Your task to perform on an android device: I should disable the SMS reminder setting in the Duolingo app so it doesn't annoy me when I'm working.
Image 0: 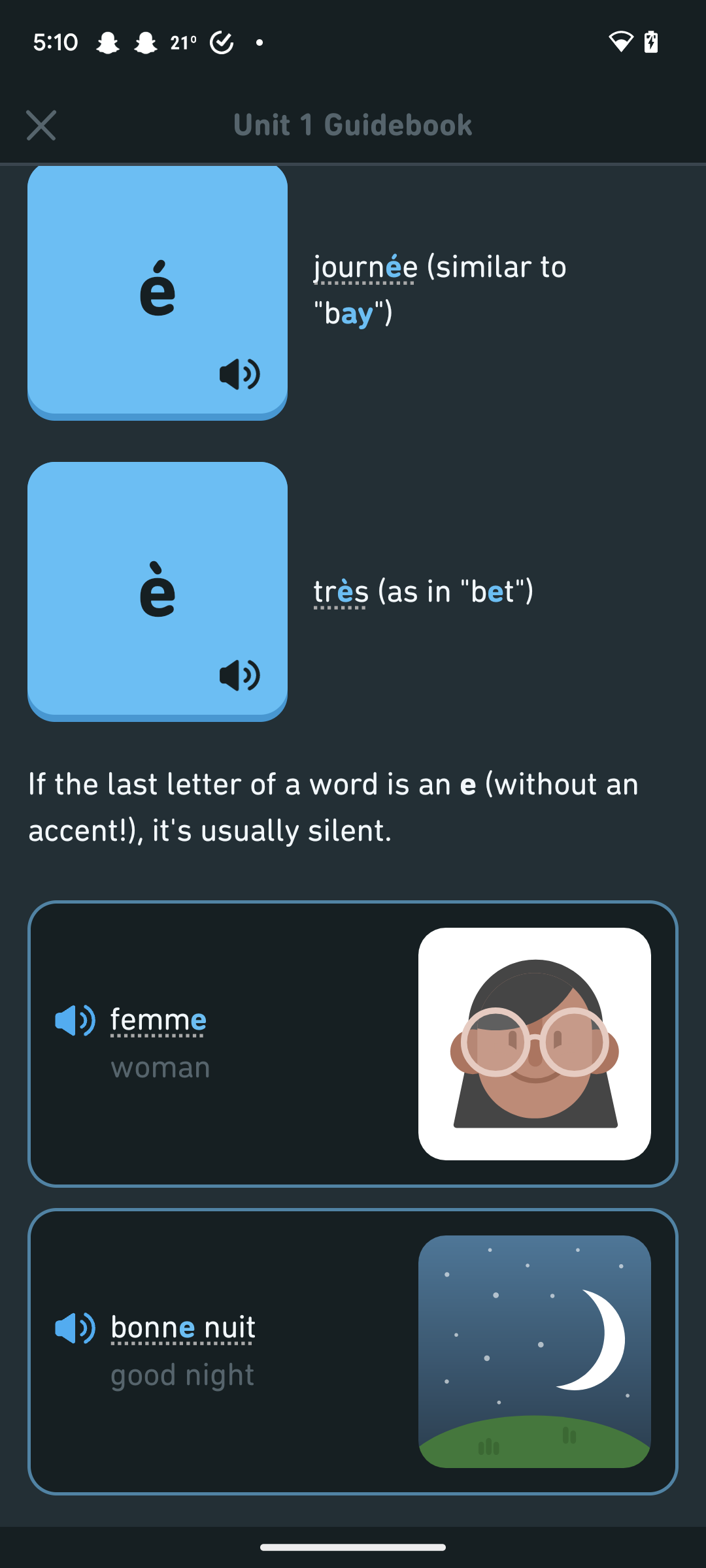
Go back to the previous screen
Step 0: press back button
Image 1: 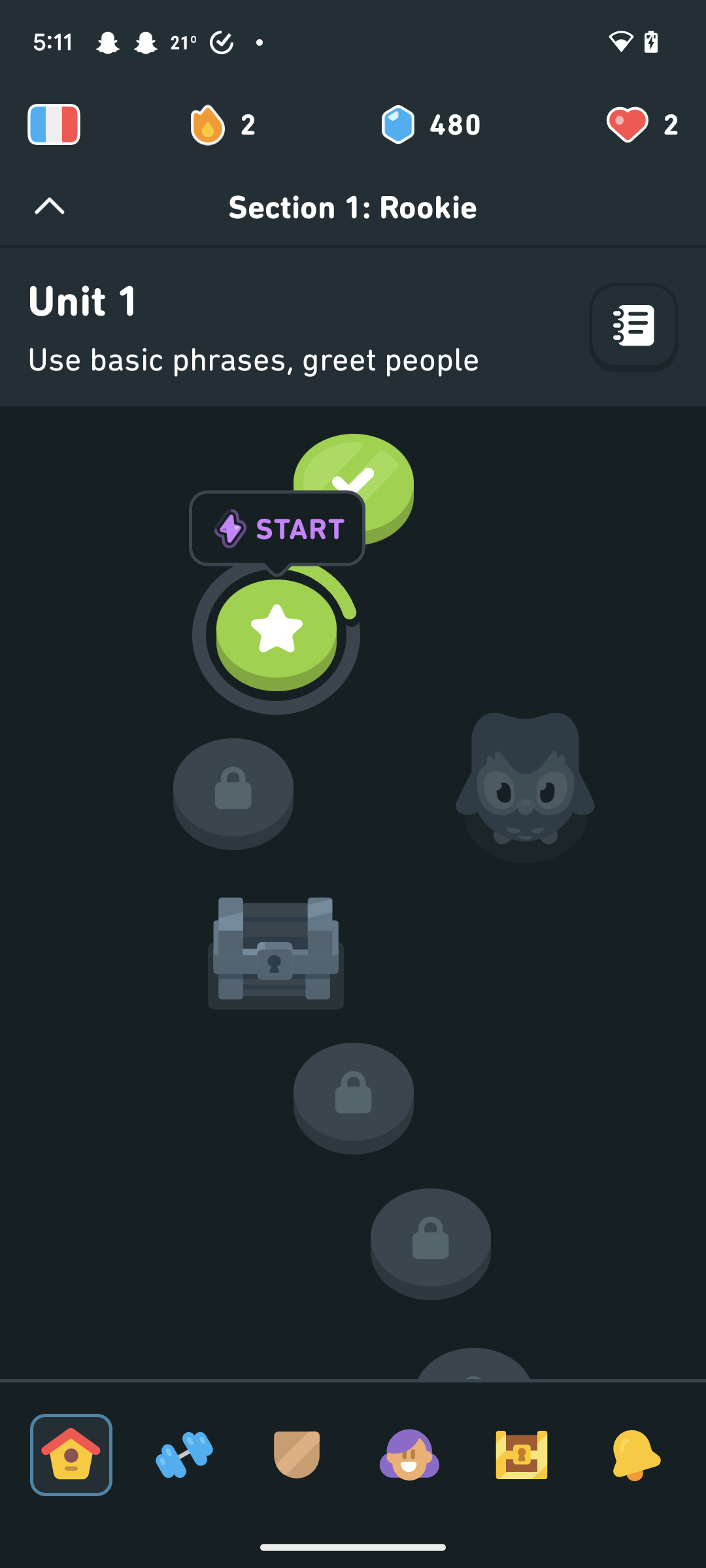
Click on the profile icon at the bottom of the screen
Step 1: click (409, 1454)
Image 2: 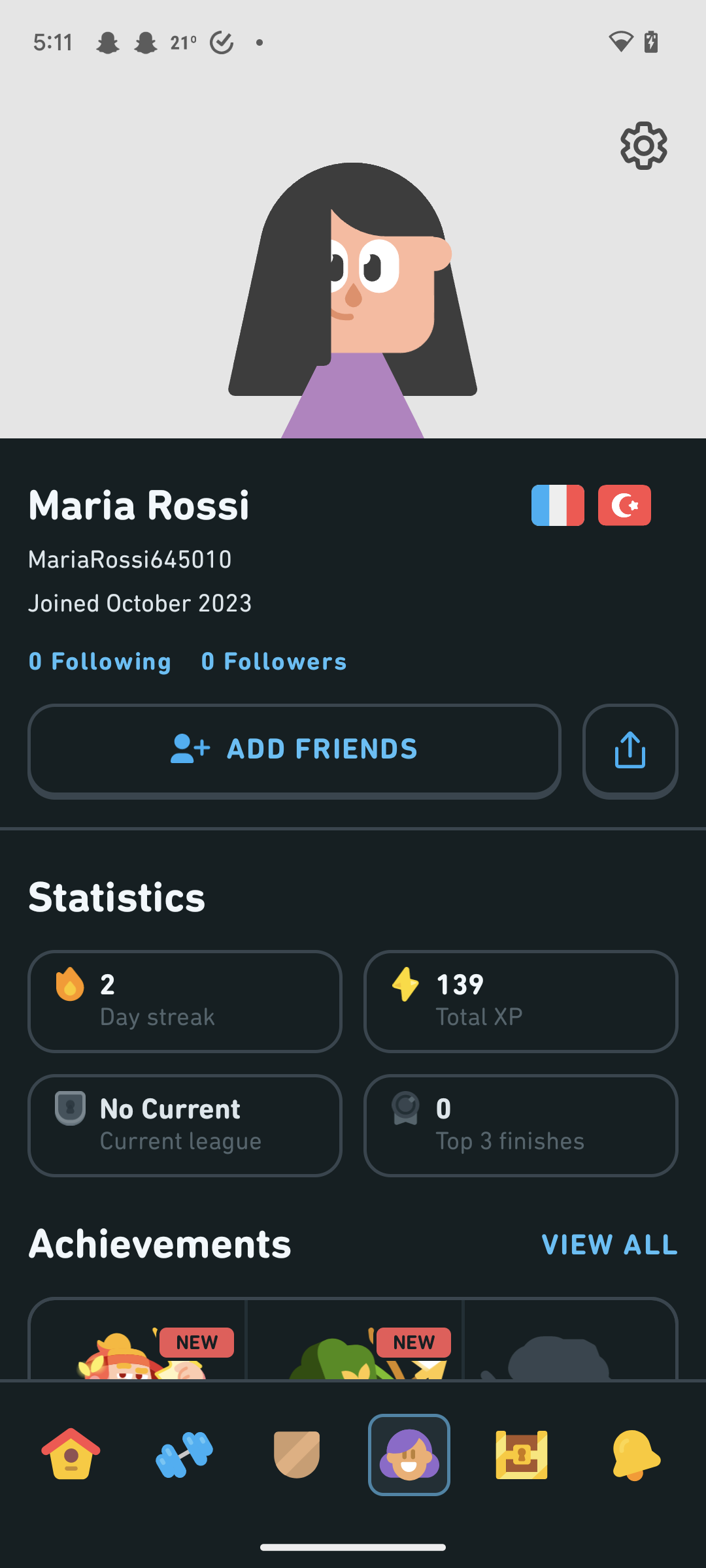
Click on the setting icon at the top right corner of the screen
Step 2: click (643, 146)
Image 3: 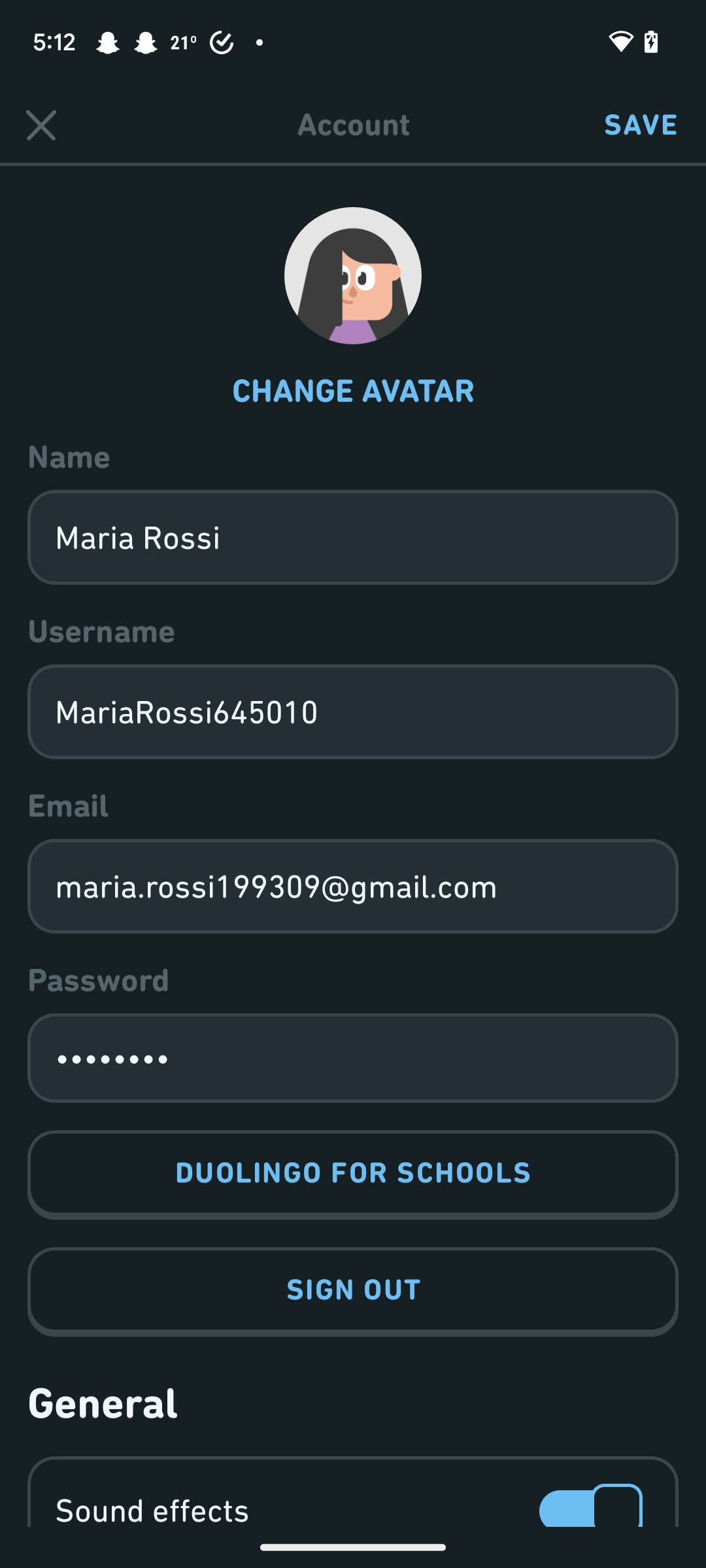
Swipe up to view the SMS reminder setting
Step 3: scroll down
Image 4: 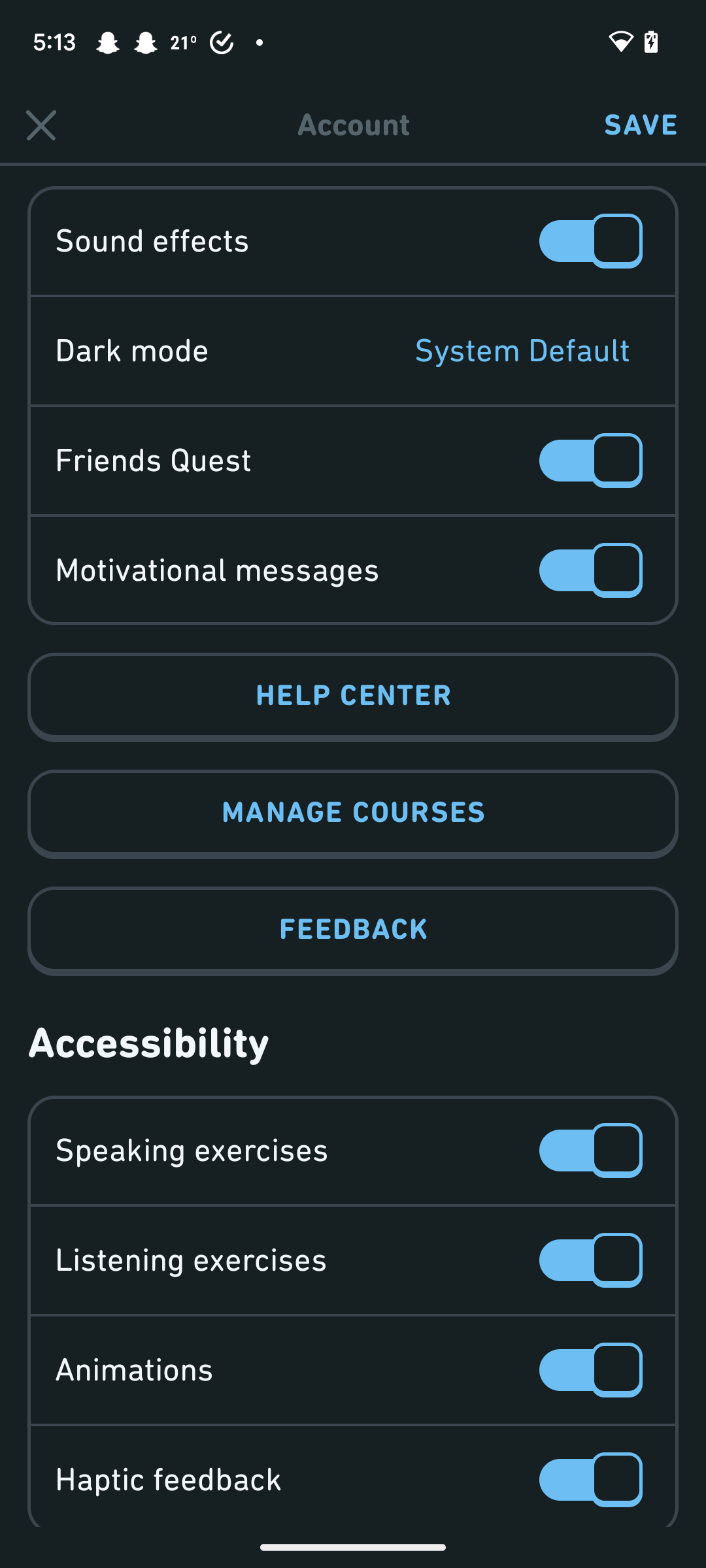
Swipe up to view the SMS reminder setting
Step 4: scroll down
Image 5: 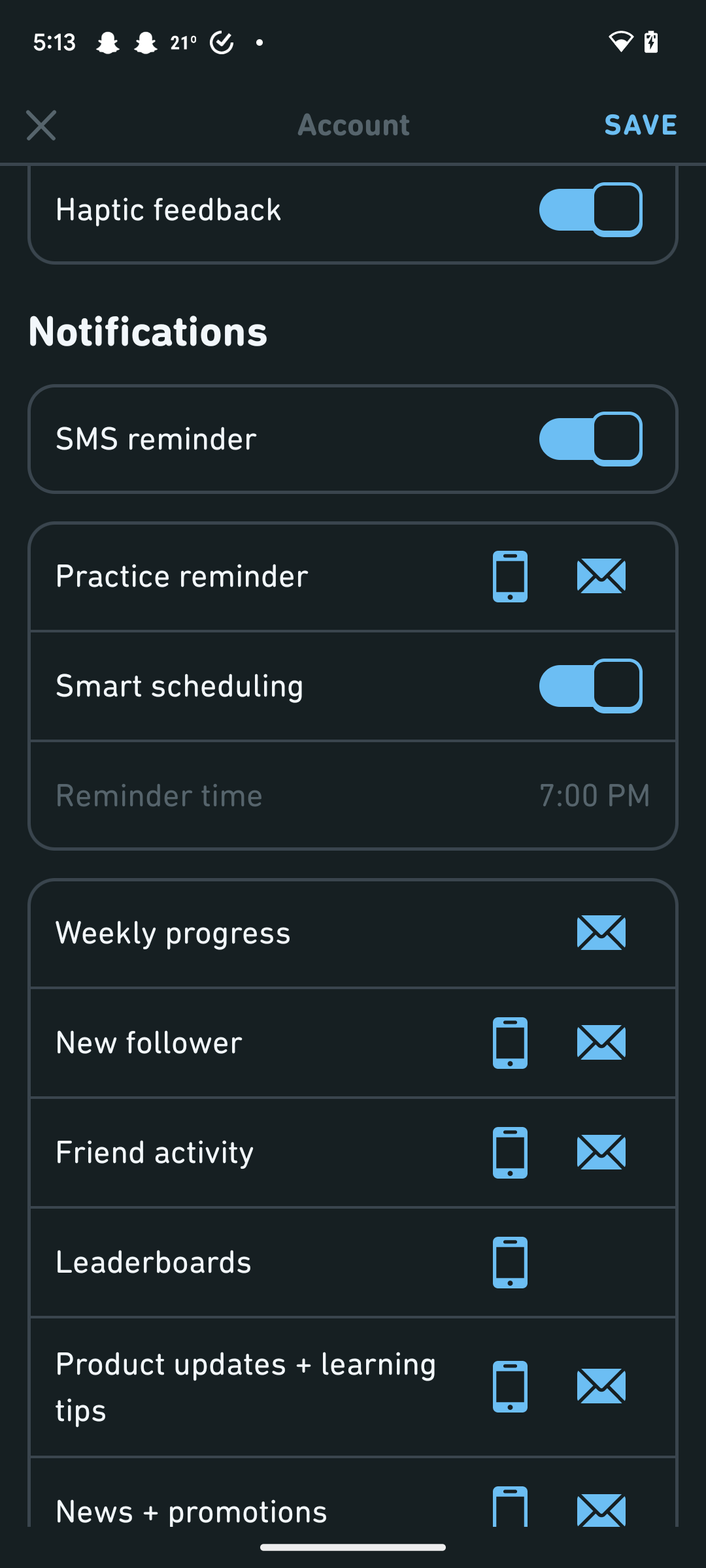
Disable the SMS reminder
Step 5: click (595, 439)
Image 6: 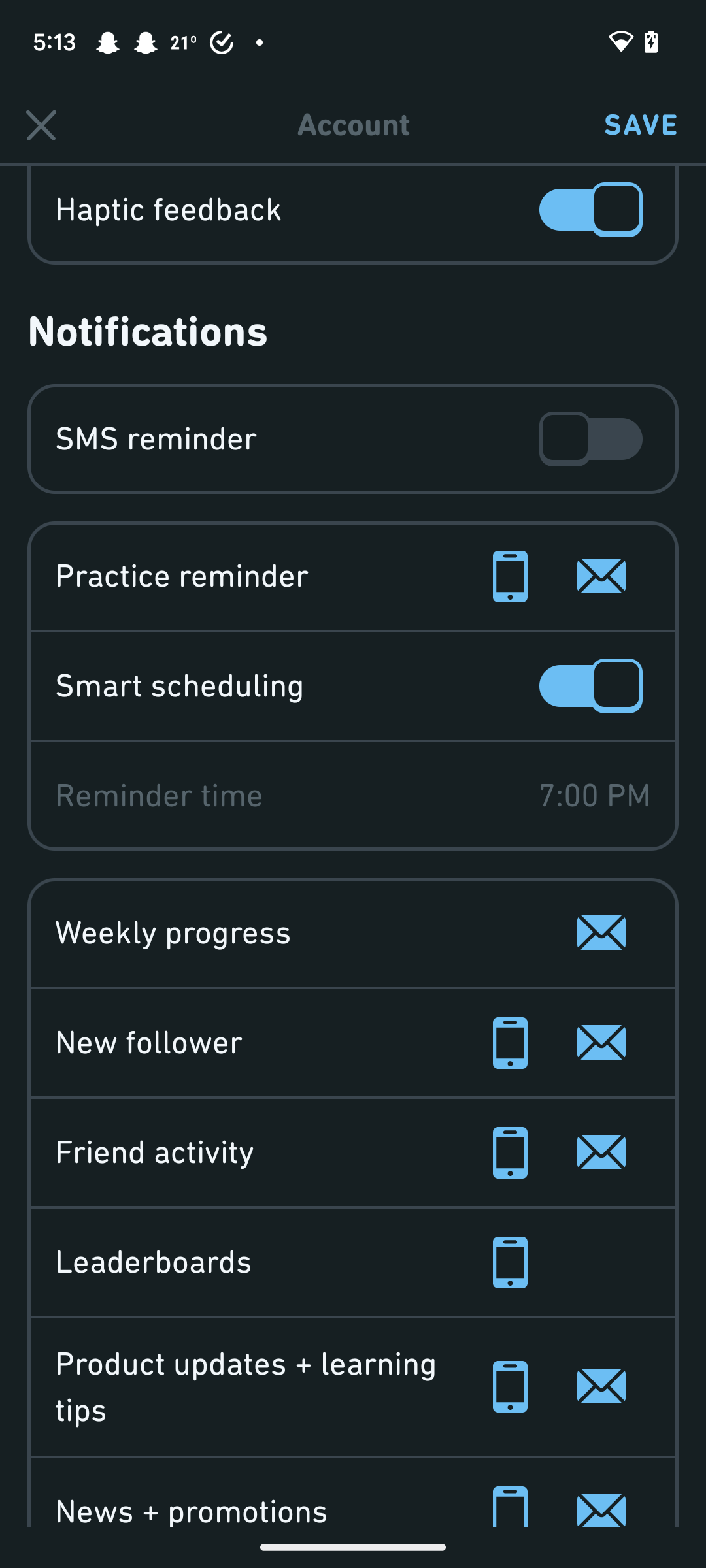
Click on the save button at the top right corner of the screen
Step 6: click (641, 125)